Your task to perform on an android device: It's easy to discover using maps, so open the Weather & Radar app and navigate to the weather map for Ivrea.
Image 1: 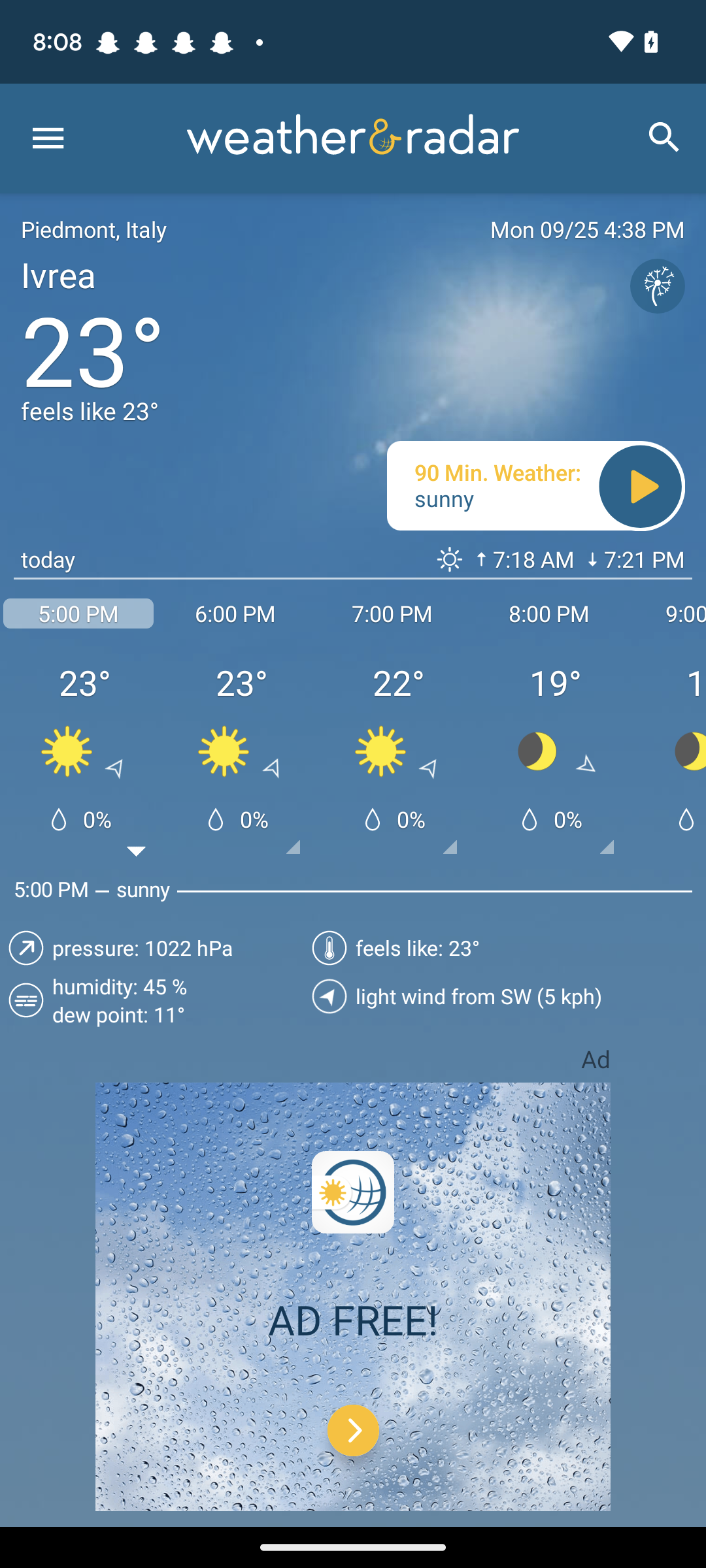
swipe up the screen to view weather map
Step 1: scroll down